Your task to perform on an android device: Add this item to the cart.
Image 0: 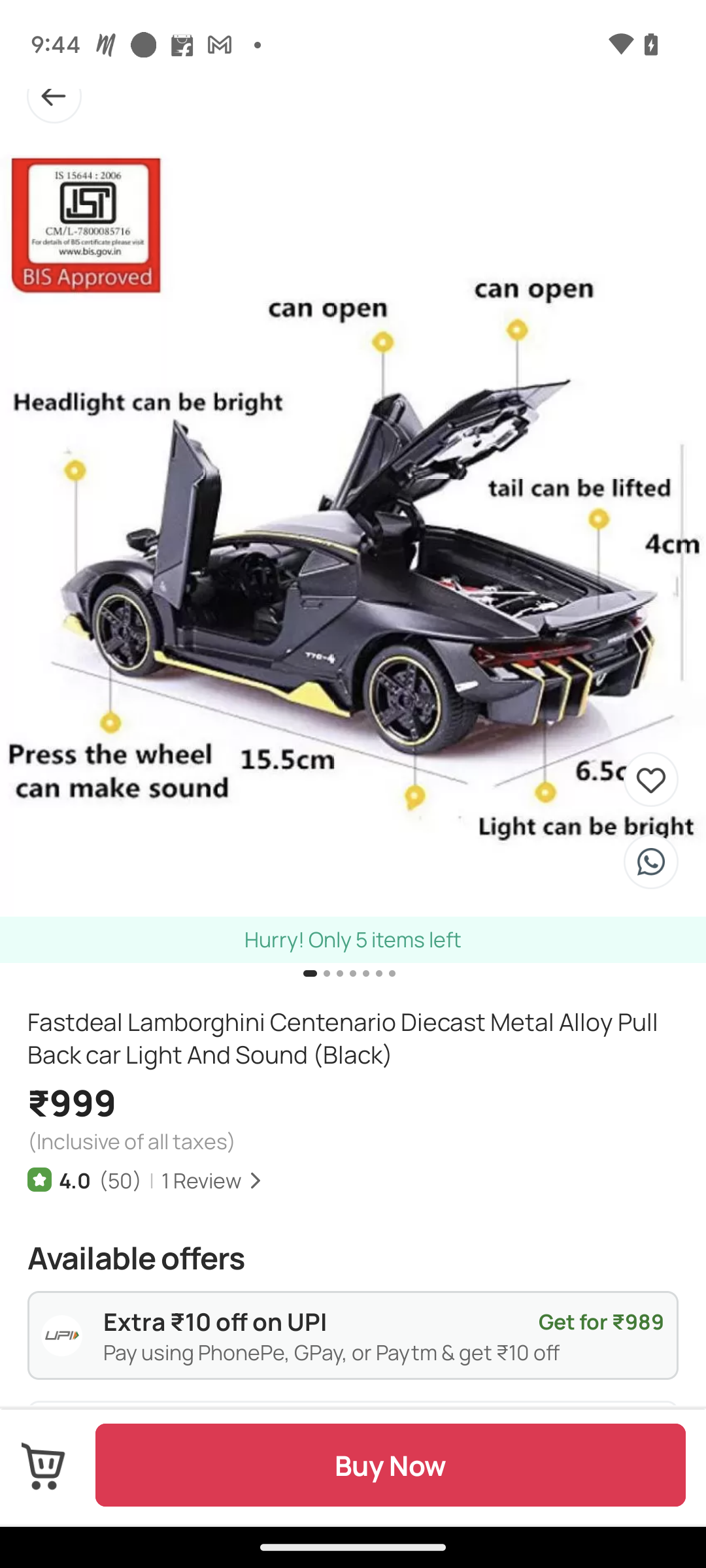
click on the add to cart option presented on the left side at the bottom.
Step 0: click (22, 1476)